Your task to perform on an android device: In the Fit App view the walk activity data 
Image 0: 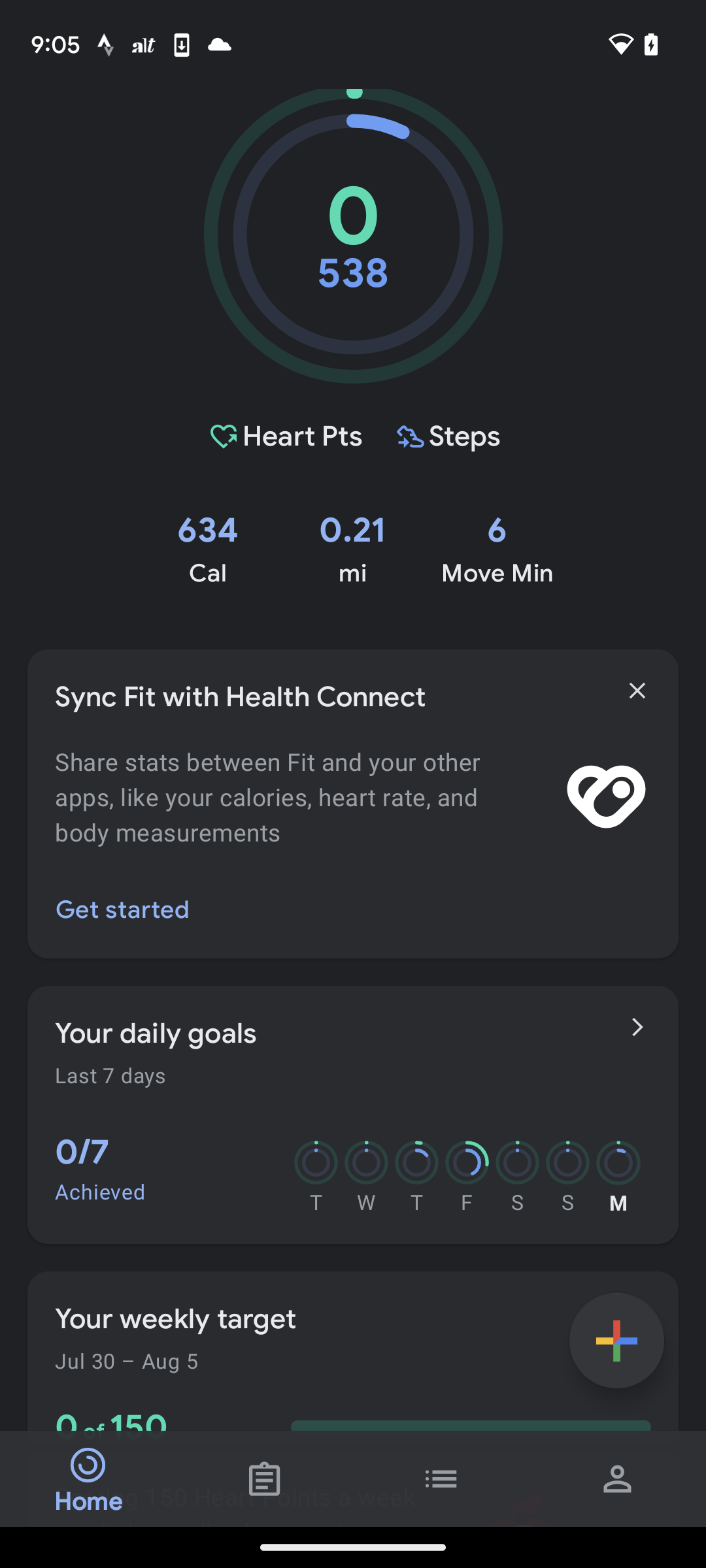
Click on the your activity goals
Step 0: click (312, 1033)
Image 1: 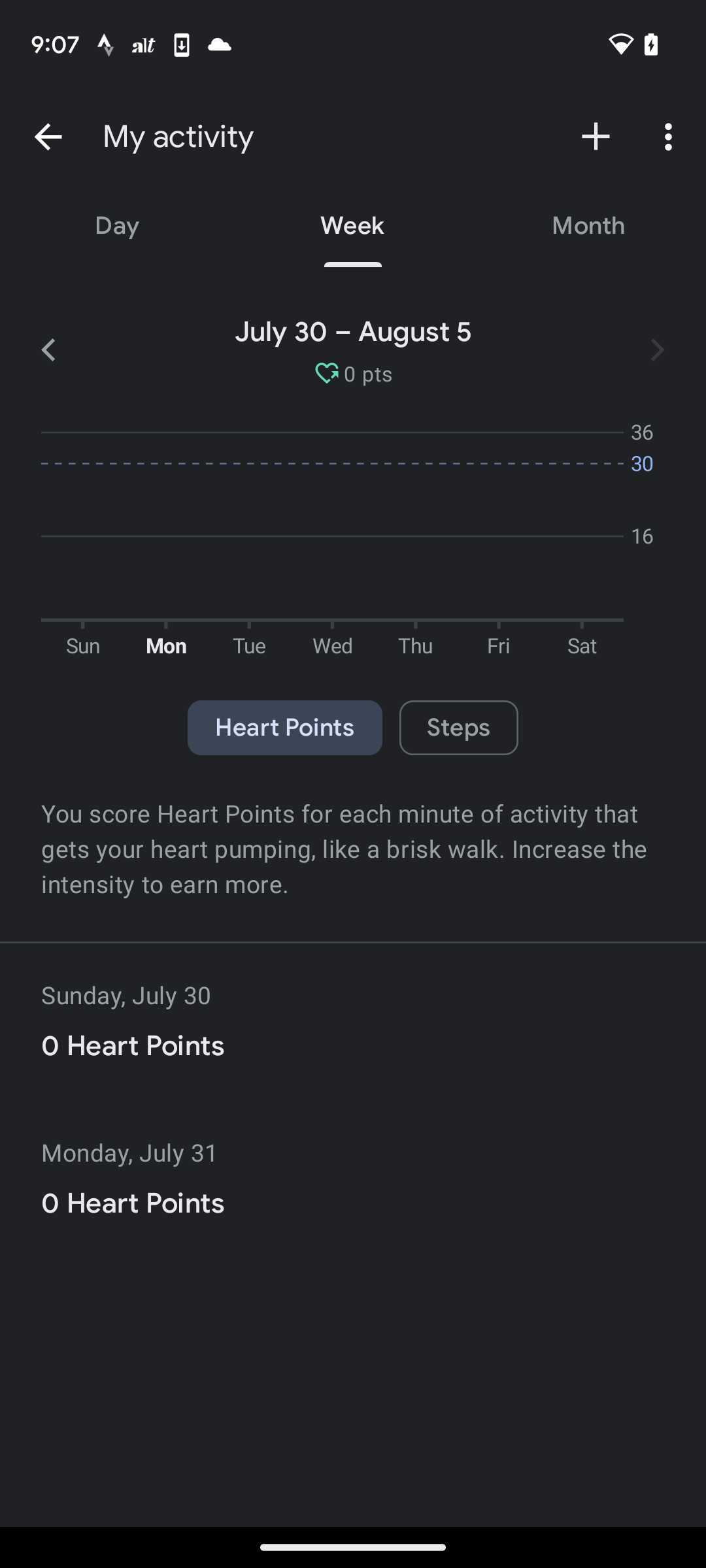
Click on the steps option
Step 1: click (459, 728)
Image 2: 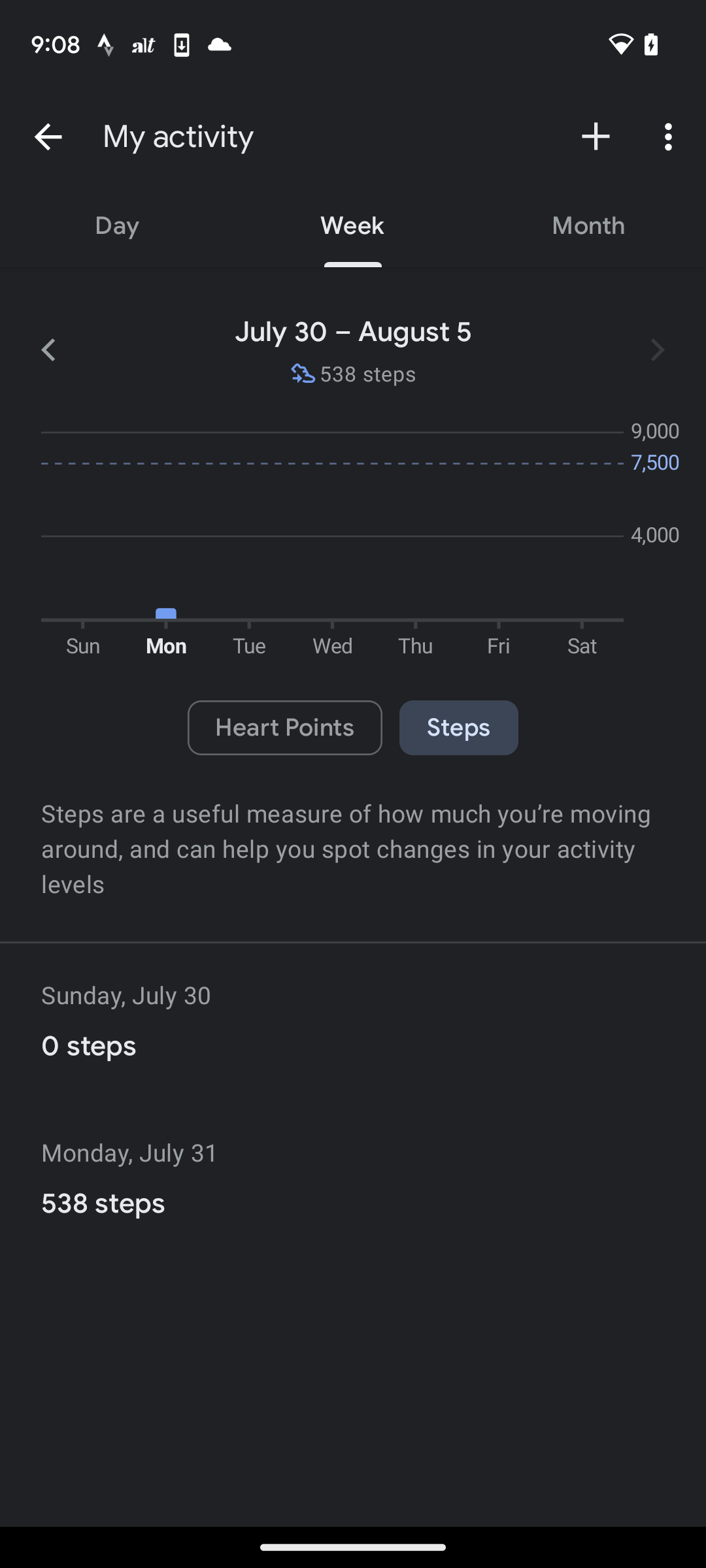
Click on the steps option
Step 2: click (459, 728)